Your task to perform on an android device: For work-related reasons, I must travel to Brussels Central. On November 15, after 6:00 AM, use the SNCB international app to find a train departing  from Aalst to Brussels-Centraal.
Image 1: 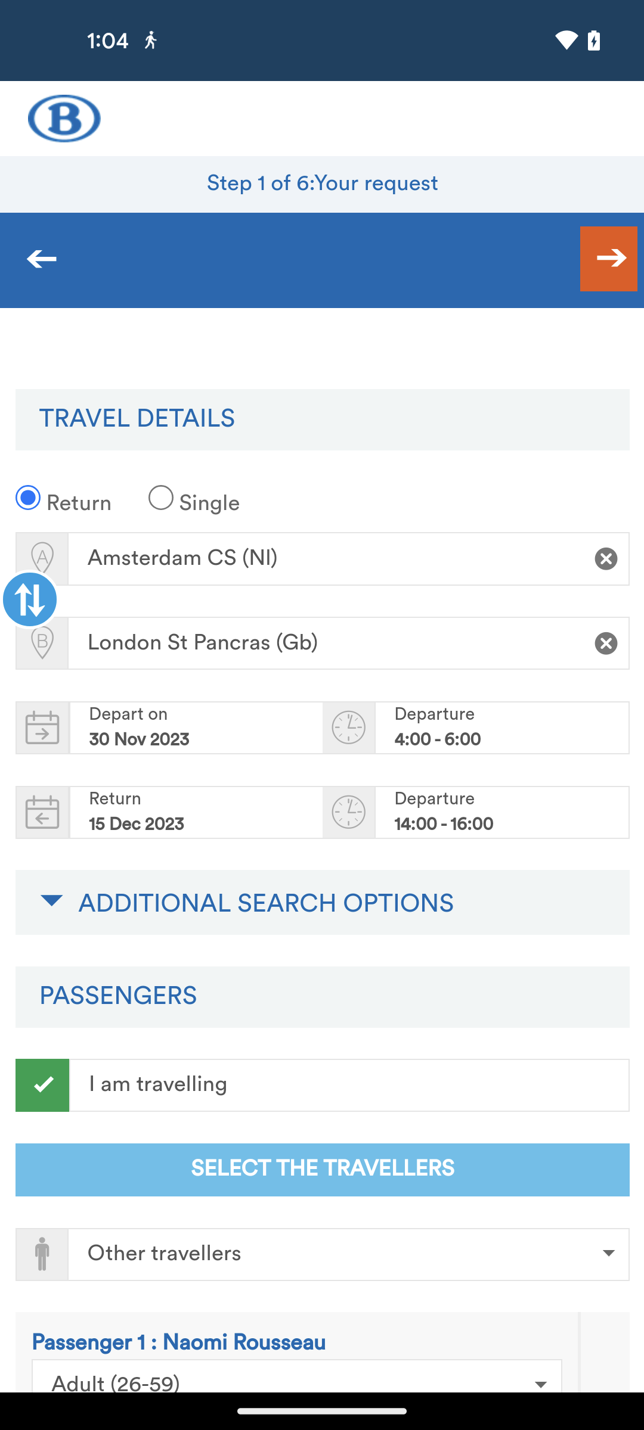
Tap on the single option
Step 1: click (161, 496)
Image 2: 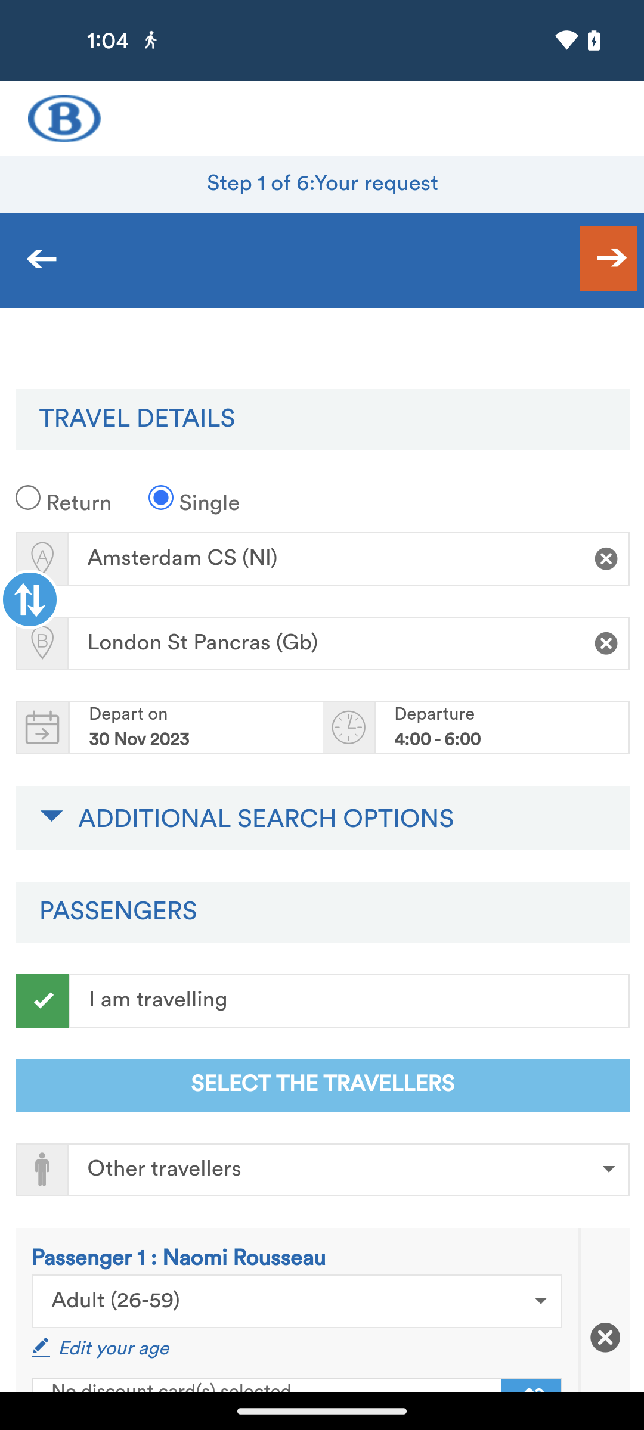
Tap on the cross icon of departure search bar
Step 2: click (348, 558)
Image 3: 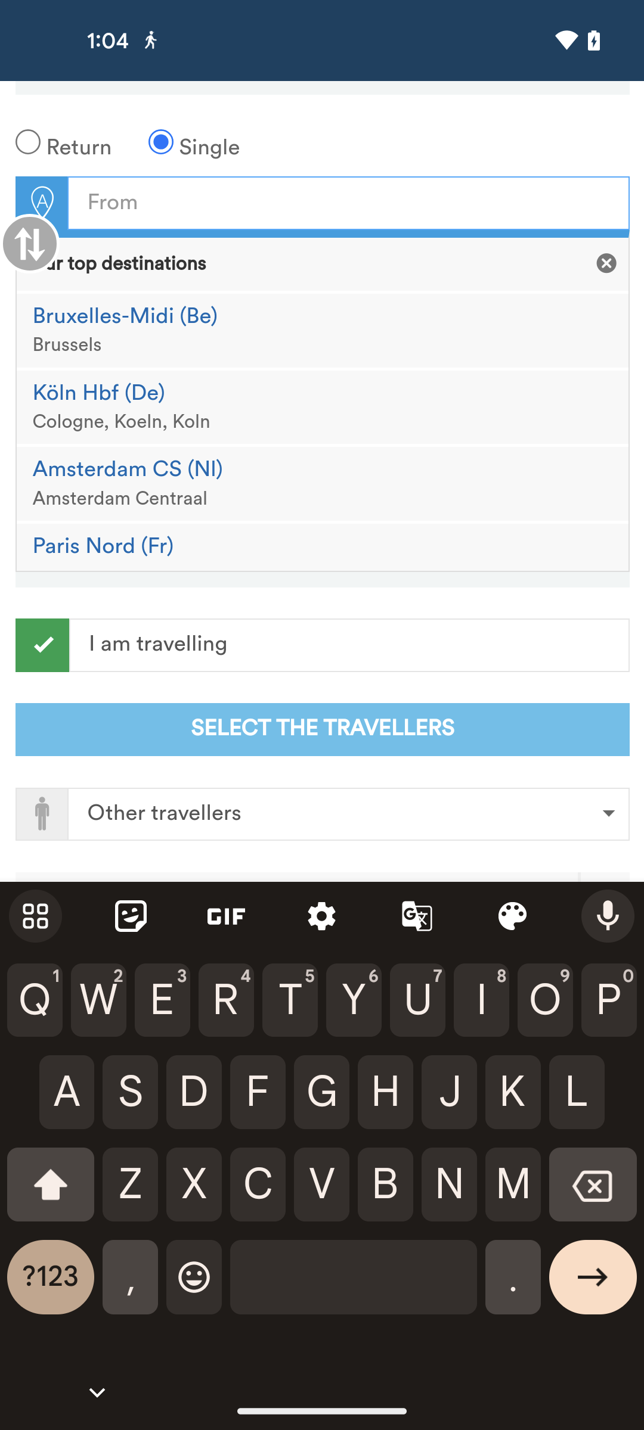
Search the departure to Aalst
Step 3: type "Aalst"
Image 4: 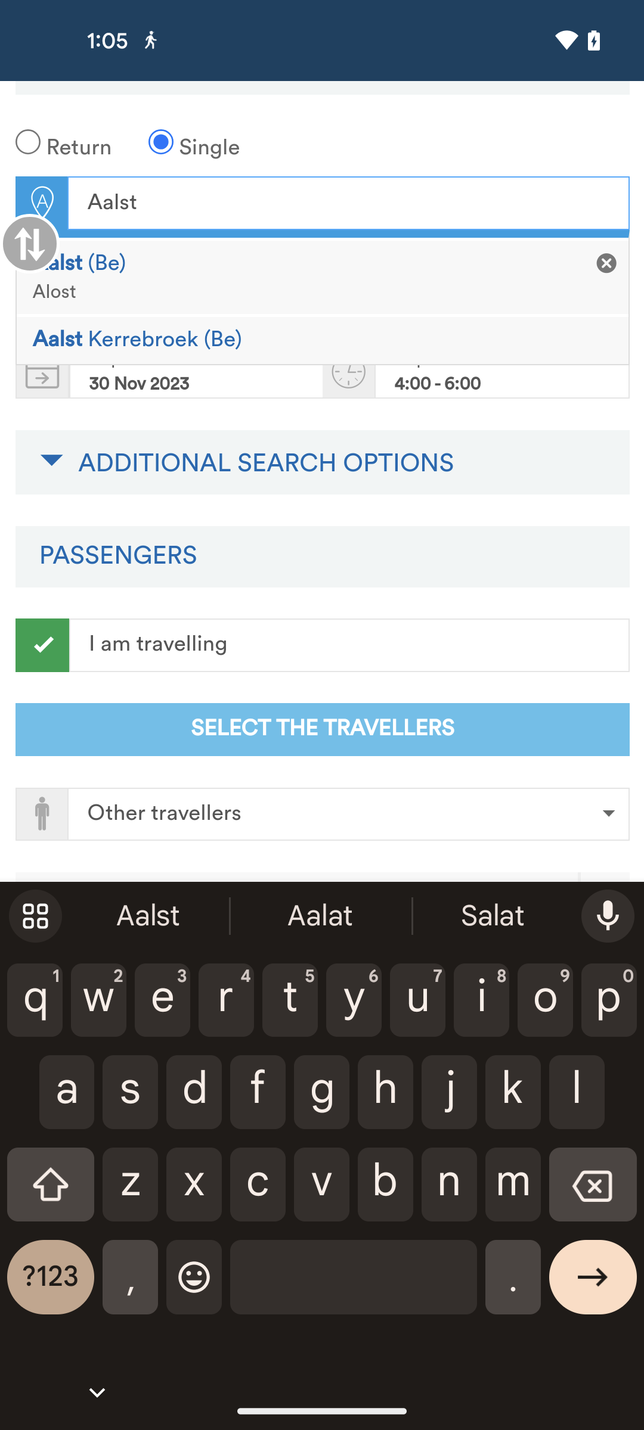
Select the first search result
Step 4: click (322, 293)
Image 5: 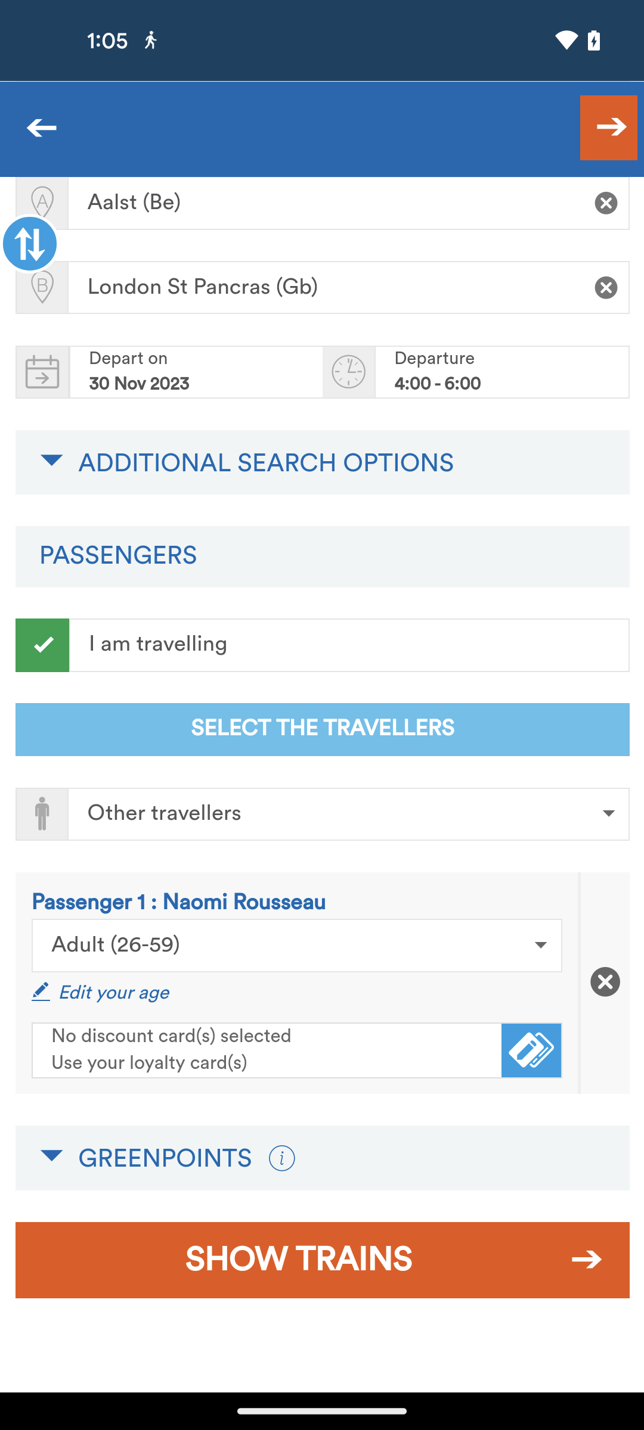
Tap on the cross icon of destination search bar
Step 5: click (348, 288)
Image 6: 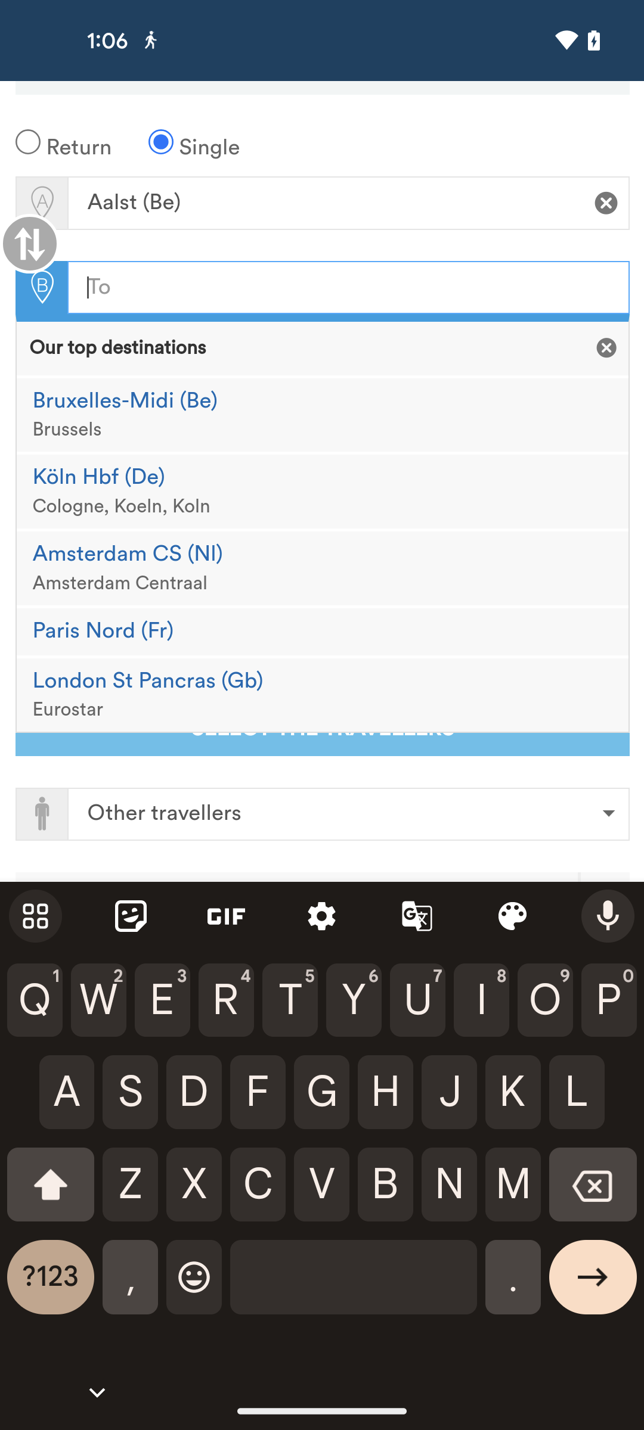
Search the destination to brussels central
Step 6: type " brussels central"
Image 7: 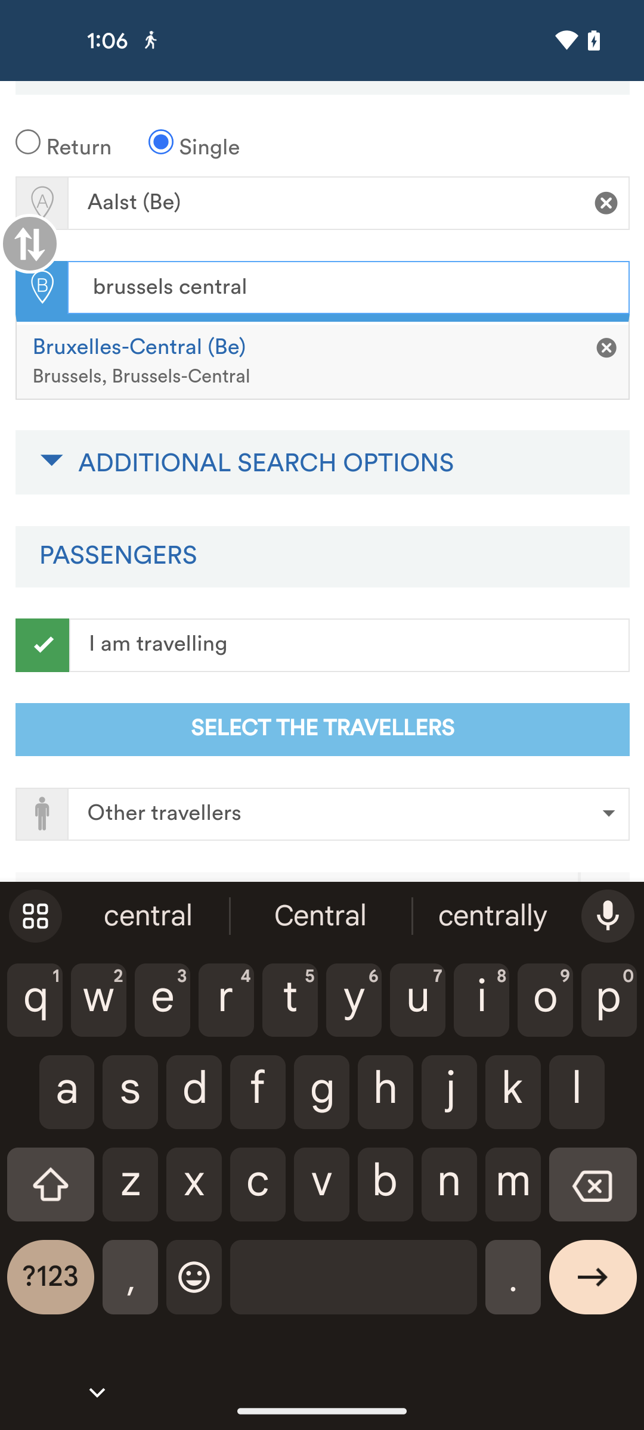
Select the search result
Step 7: click (195, 372)
Image 8: 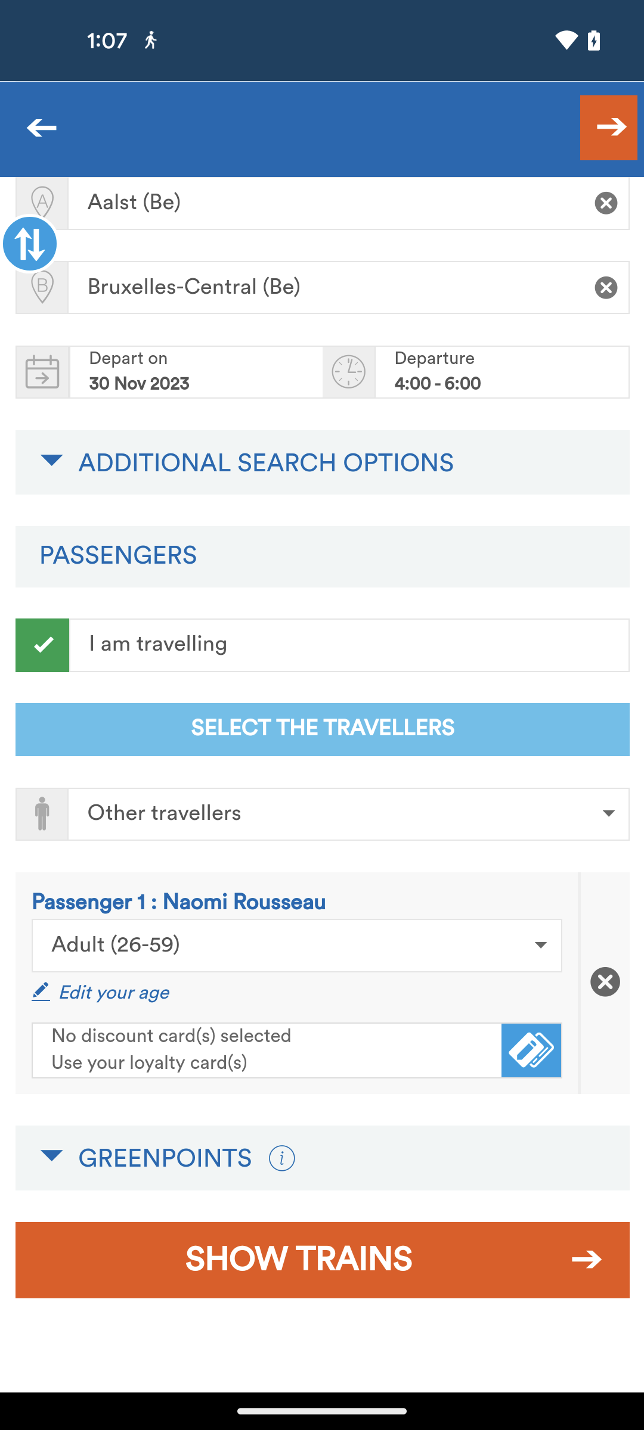
Tap on the date section
Step 8: click (195, 372)
Image 9: 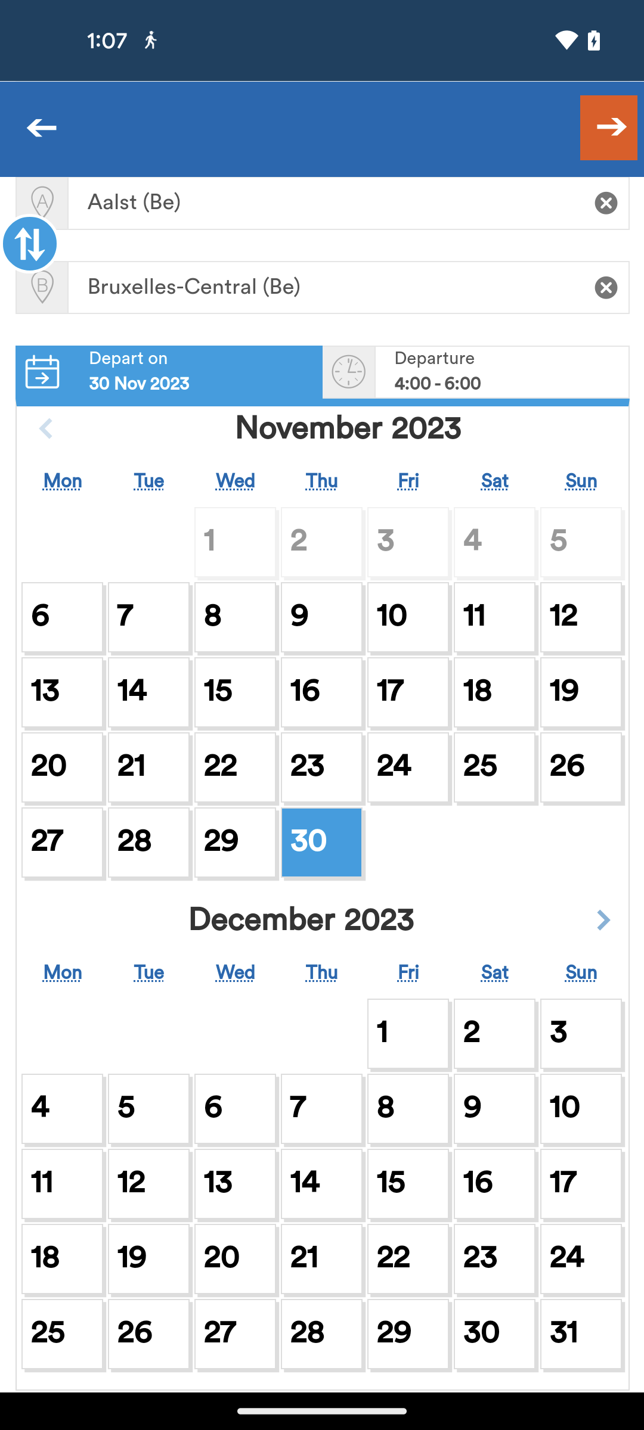
Select the departure date to 15
Step 9: click (321, 692)
Image 11: 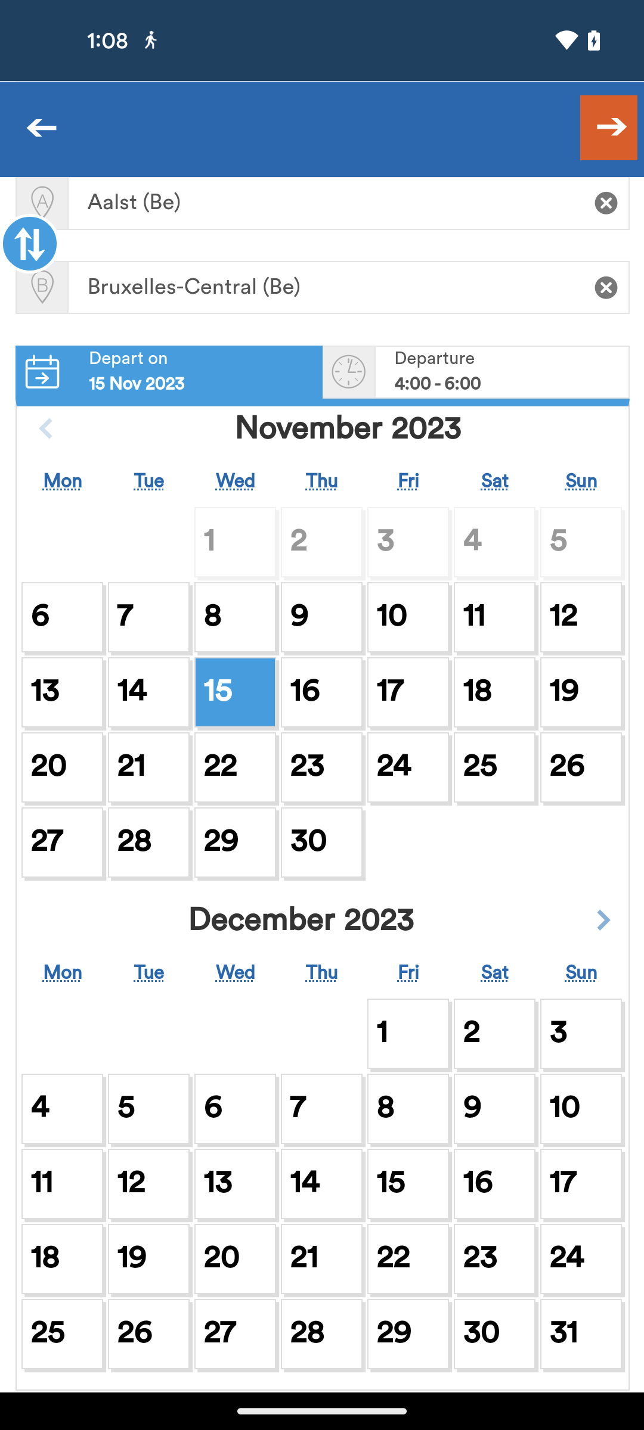
Tap on the departure time
Step 11: click (501, 372)
Image 12: 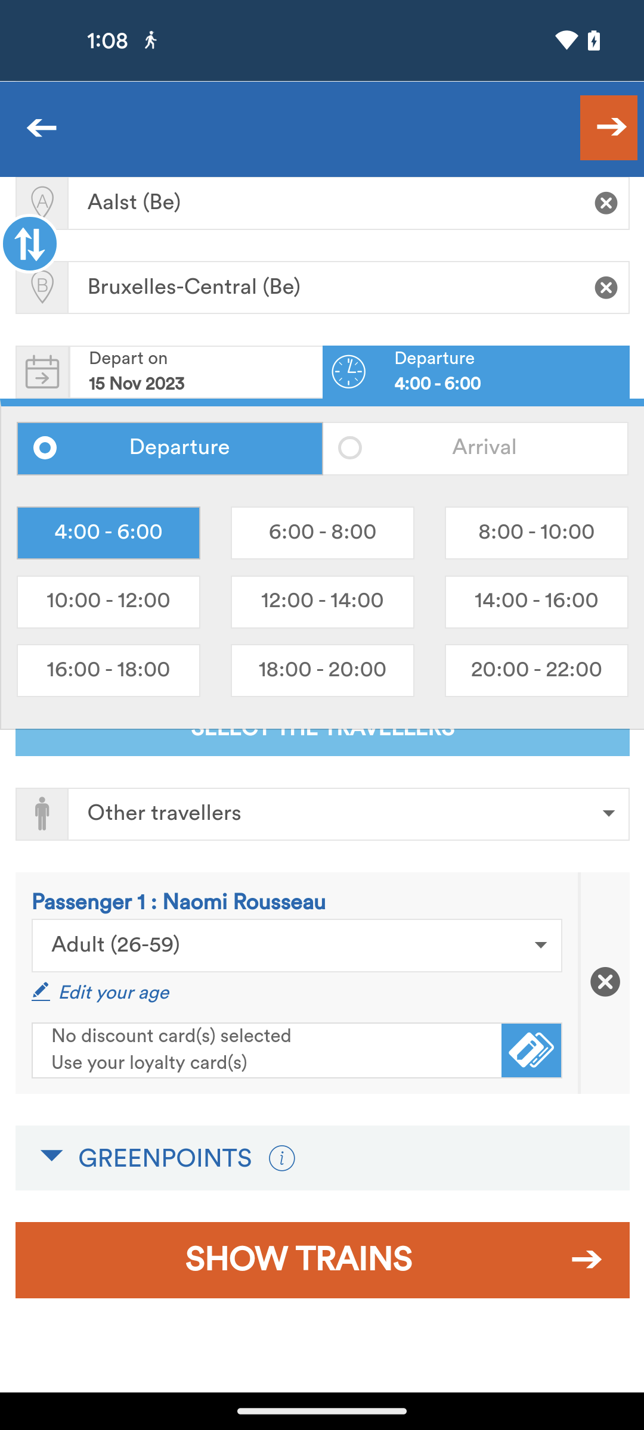
select the timing between 6:00-8:00
Step 12: click (321, 557)
Image 13: 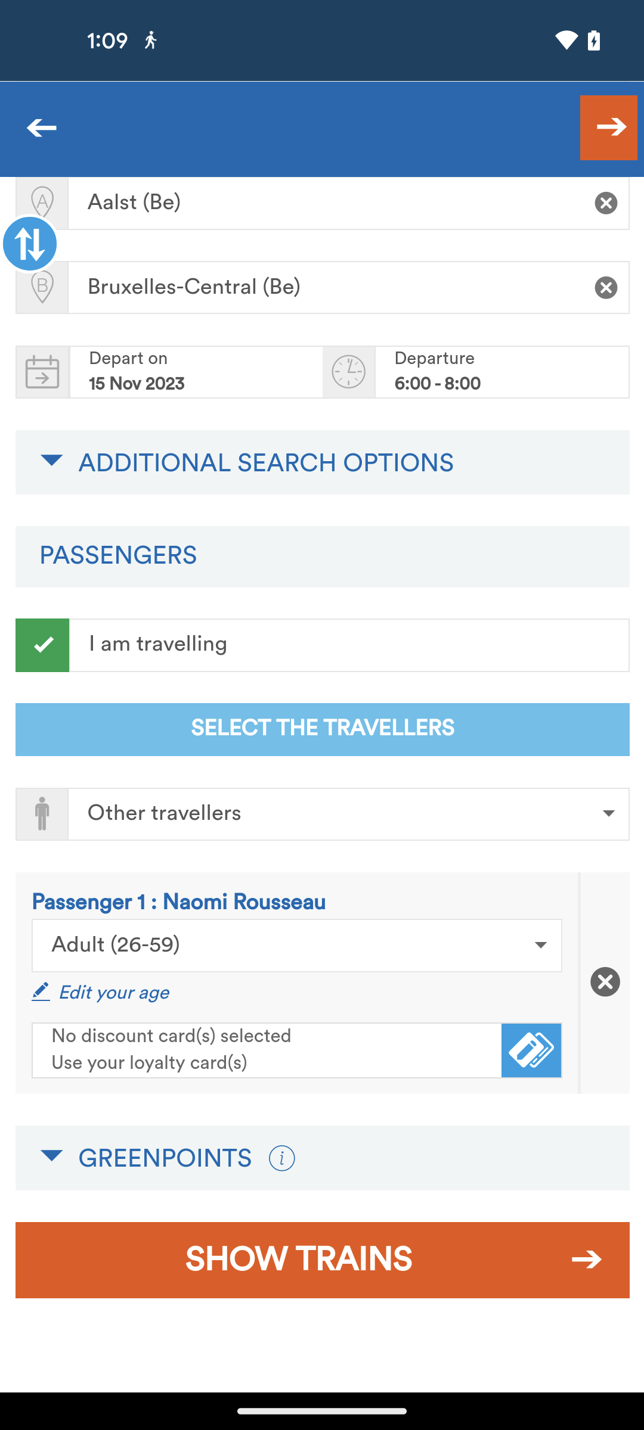
Tap on the show trains option
Step 13: click (321, 1260)